Your task to perform on an android device: I am looking forward to having gate stoppers for my house gates. Search for gate stoppers in the Amazon app.
Image 0: 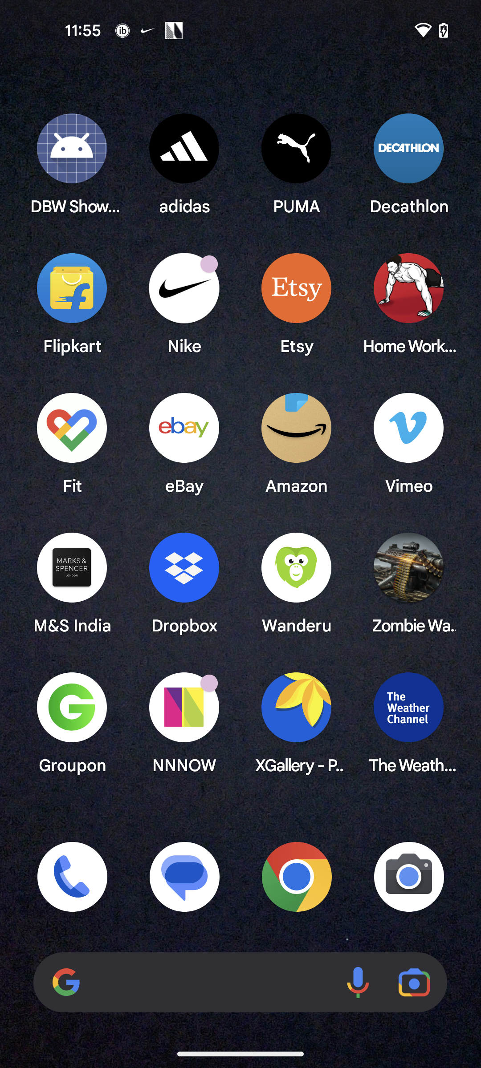
Open the Amazon app
Step 0: open app "Amazon"
Image 1: 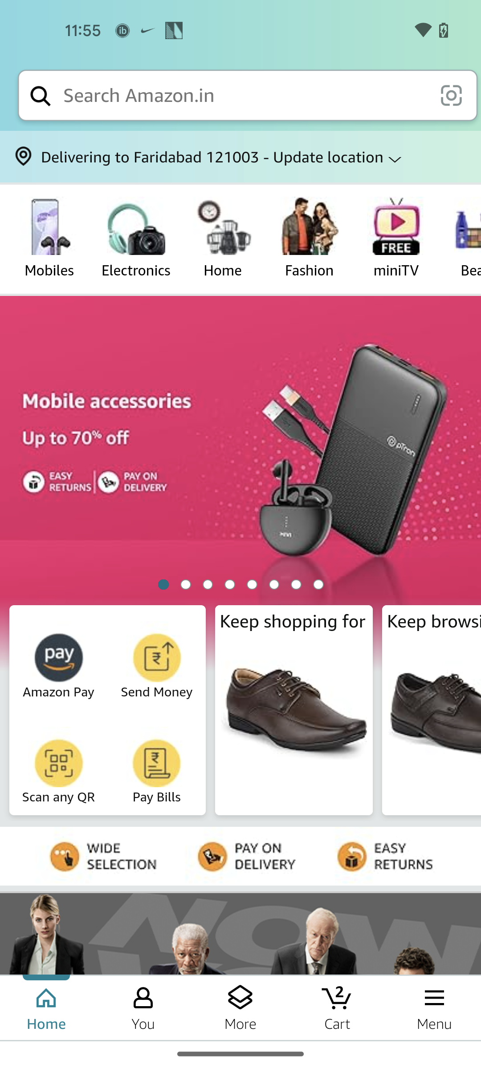
Go to the search bar at the top of the screen
Step 1: click (244, 95)
Image 2: 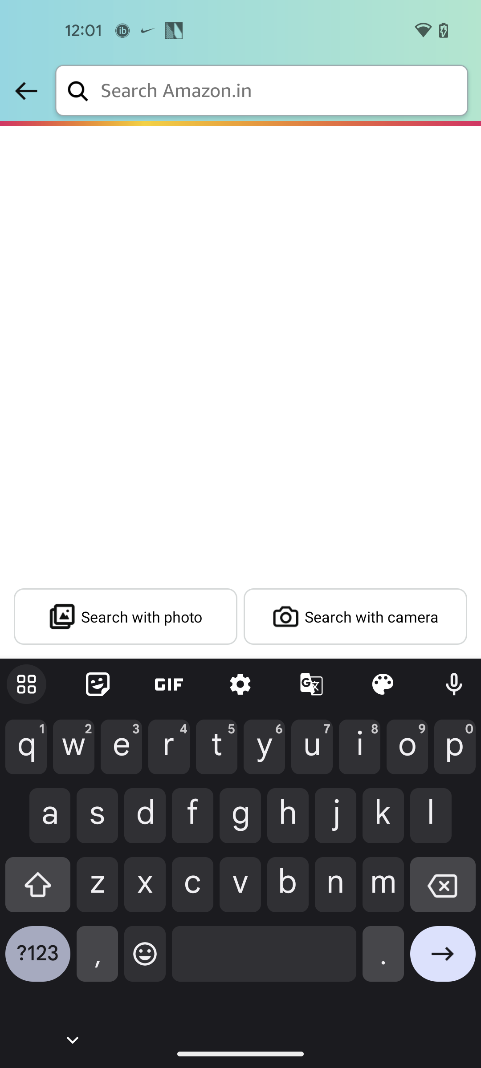
Type Gate Stoppers in the search bar
Step 2: type "Gate Stoppers"
Image 3: 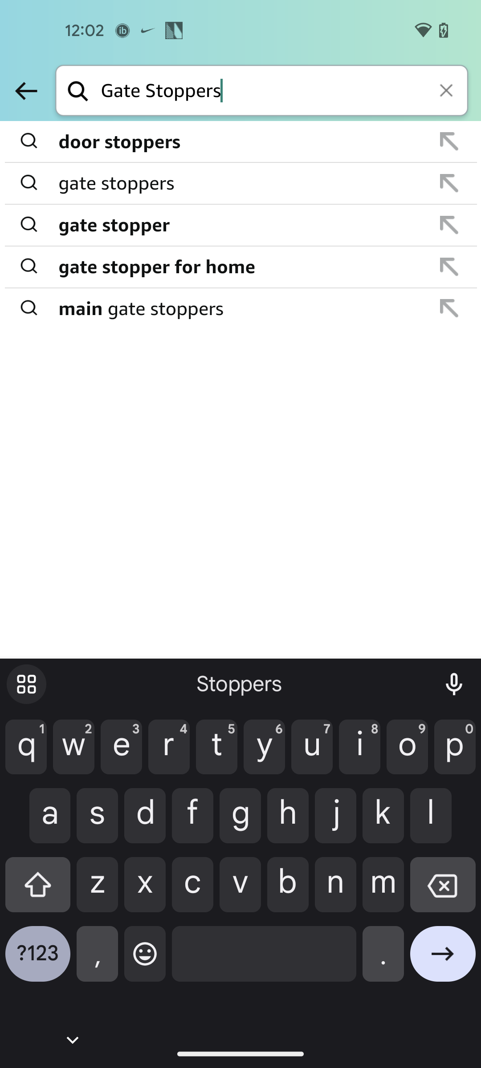
Select the first suggested result
Step 3: click (241, 142)
Image 4: 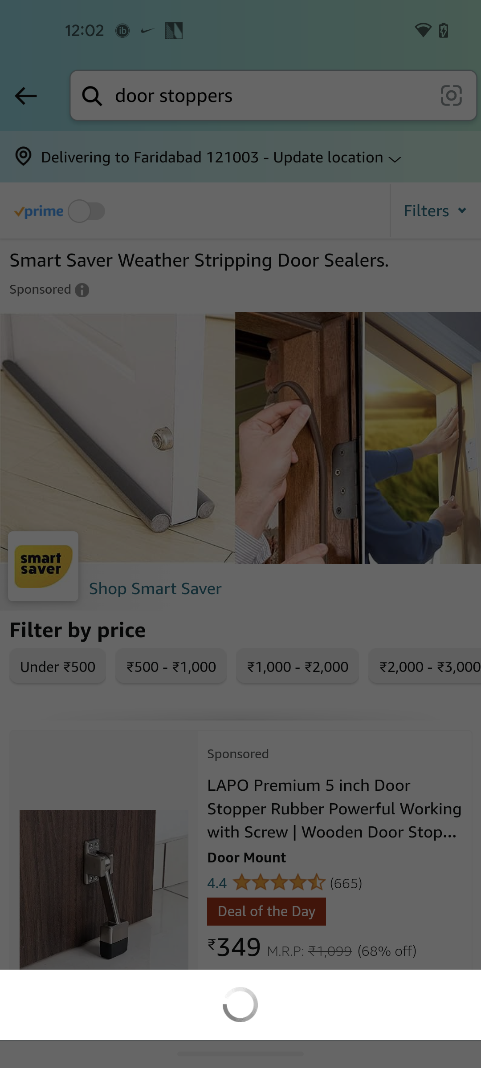
Select the first suggested result
Step 4: wait